Your task to perform on an android device: Open the FNP app and enter delivery information.
Image 0: 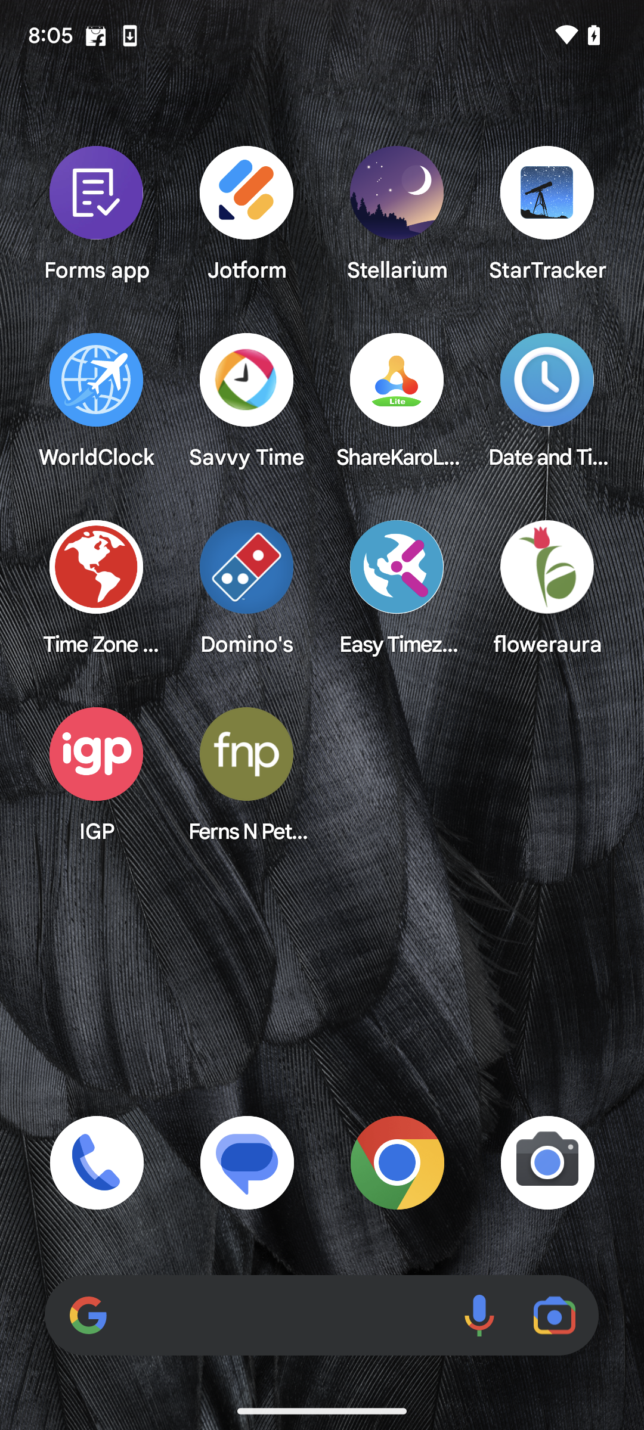
Open the FNP app.
Step 0: open app "Ferns N Petals"
Image 1: 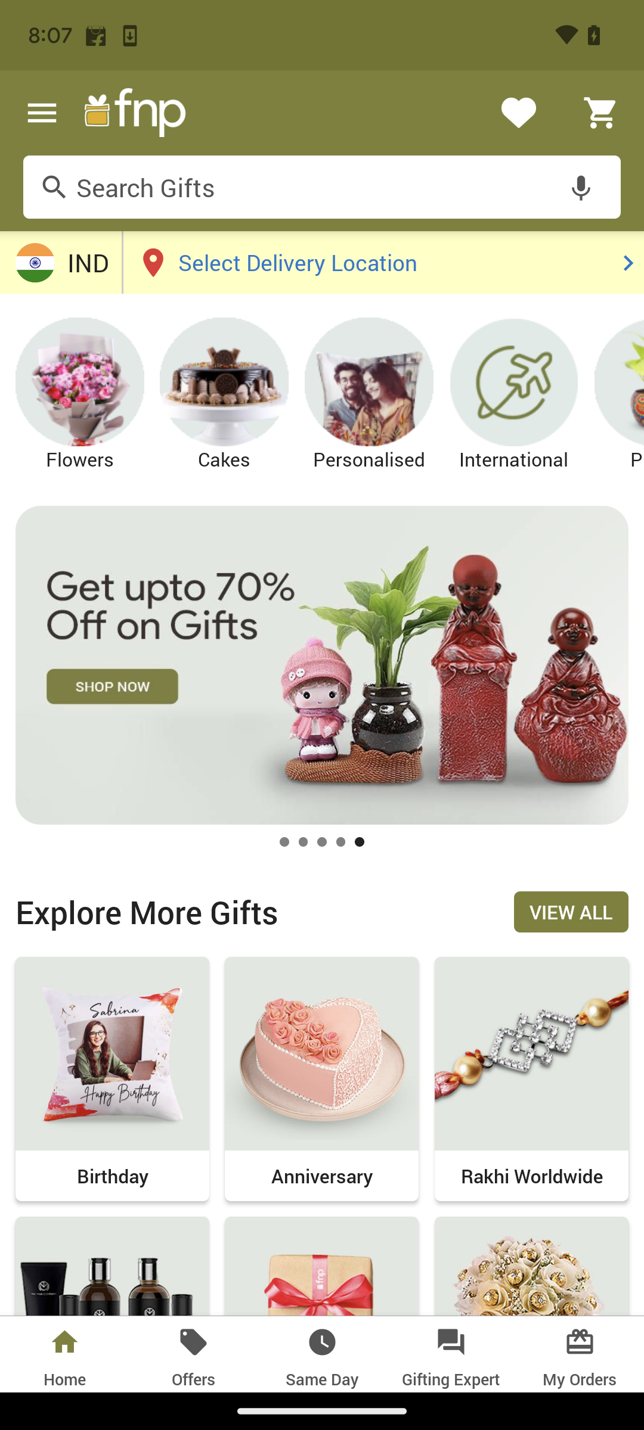
Tap on the roses present at the left bottom corner.
Step 1: wait
Image 2: 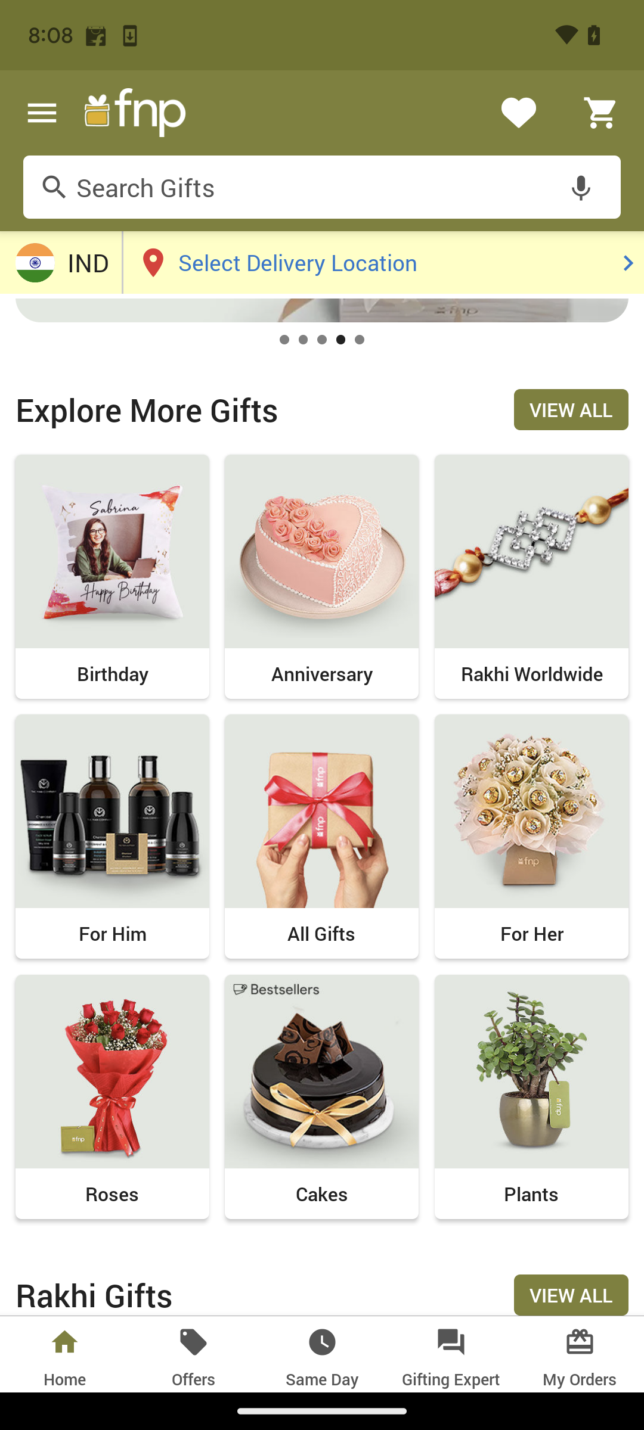
Tap on the roses present at the left bottom corner.
Step 2: click (125, 1052)
Image 3: 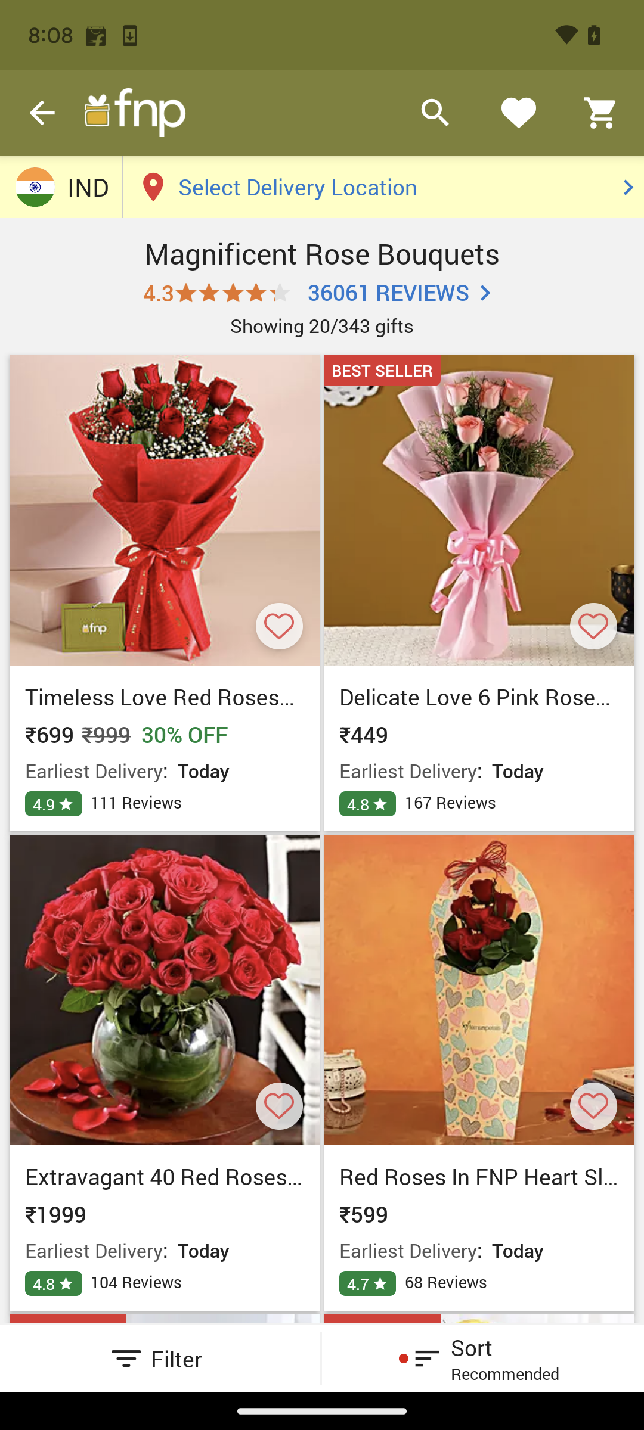
Click on the first flower present on the screen.
Step 3: click (165, 510)
Image 4: 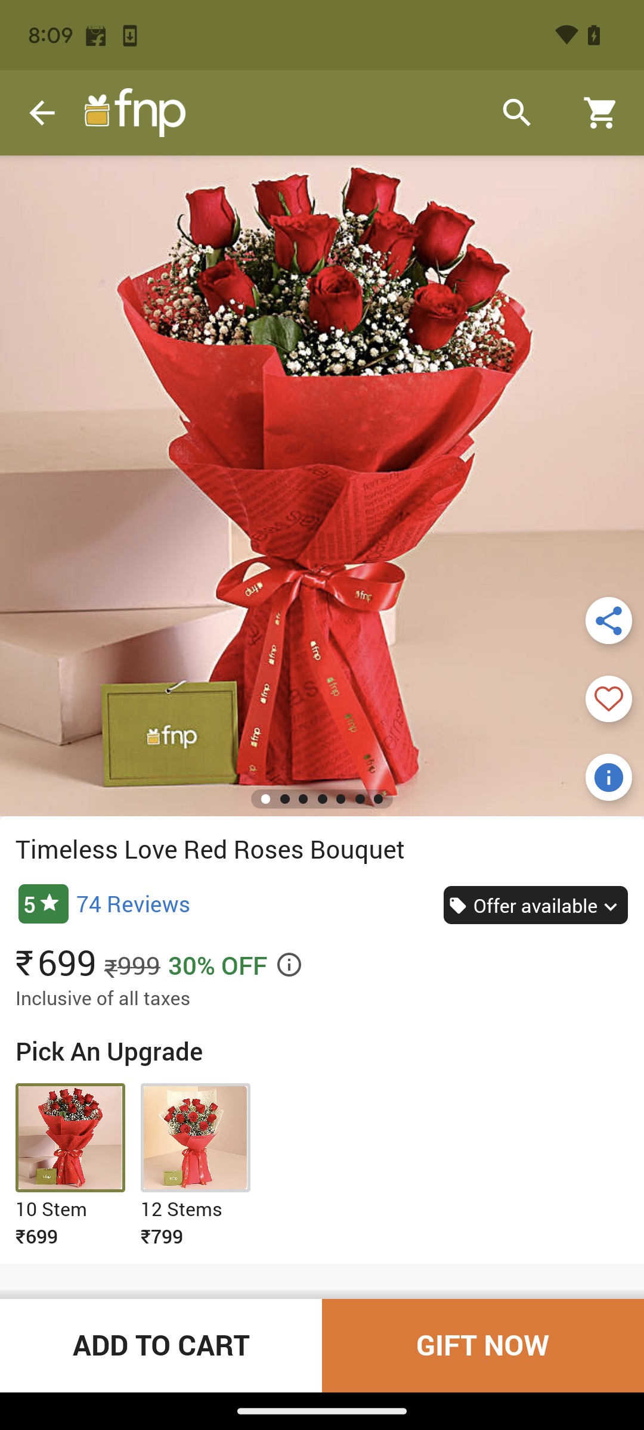
Tap on Add to Cart, present at the left bottom corner of the screen.
Step 4: click (113, 1337)
Image 5: 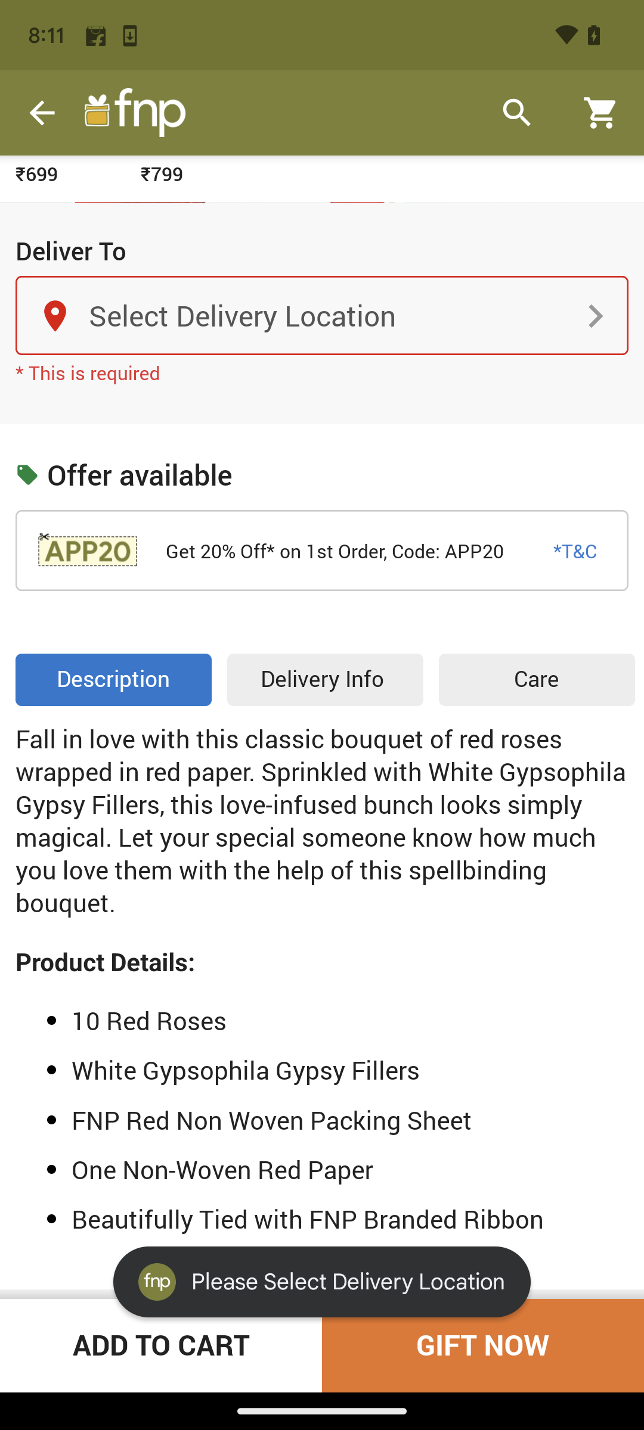
Tap on the delivery location.
Step 5: click (595, 315)
Image 6: 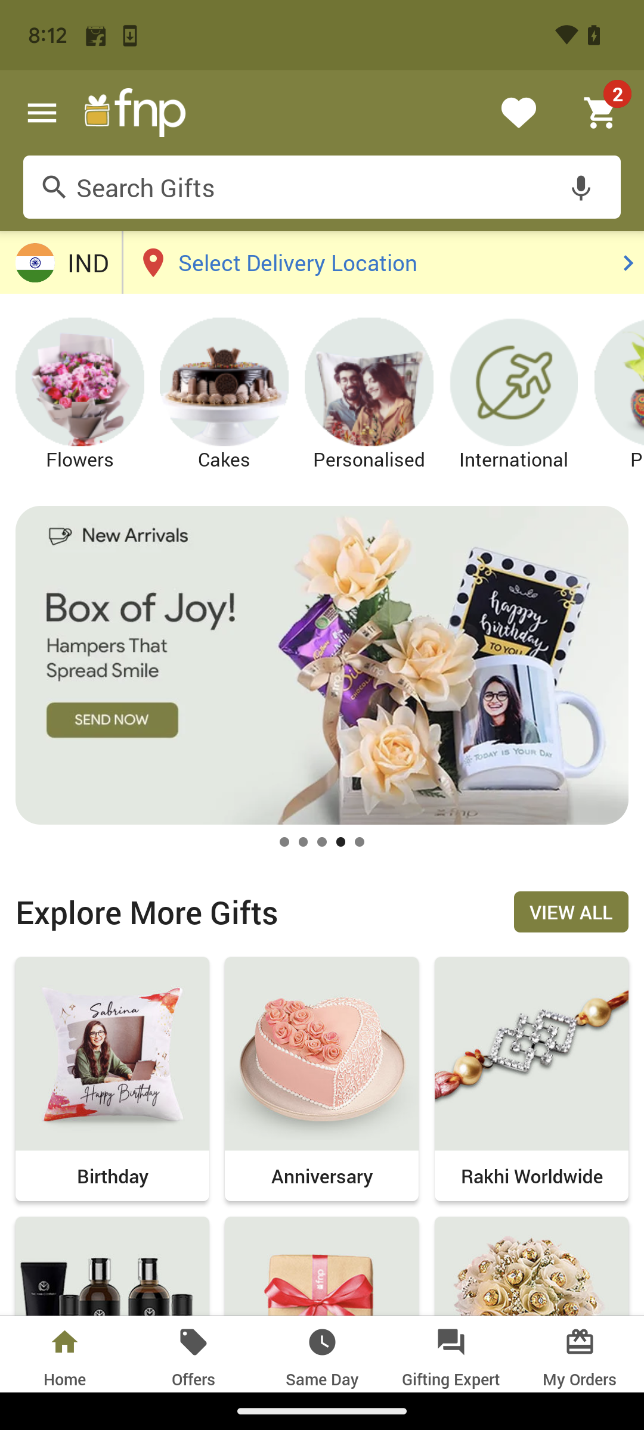
Tap on the delivery location.
Step 6: click (301, 262)
Image 7: 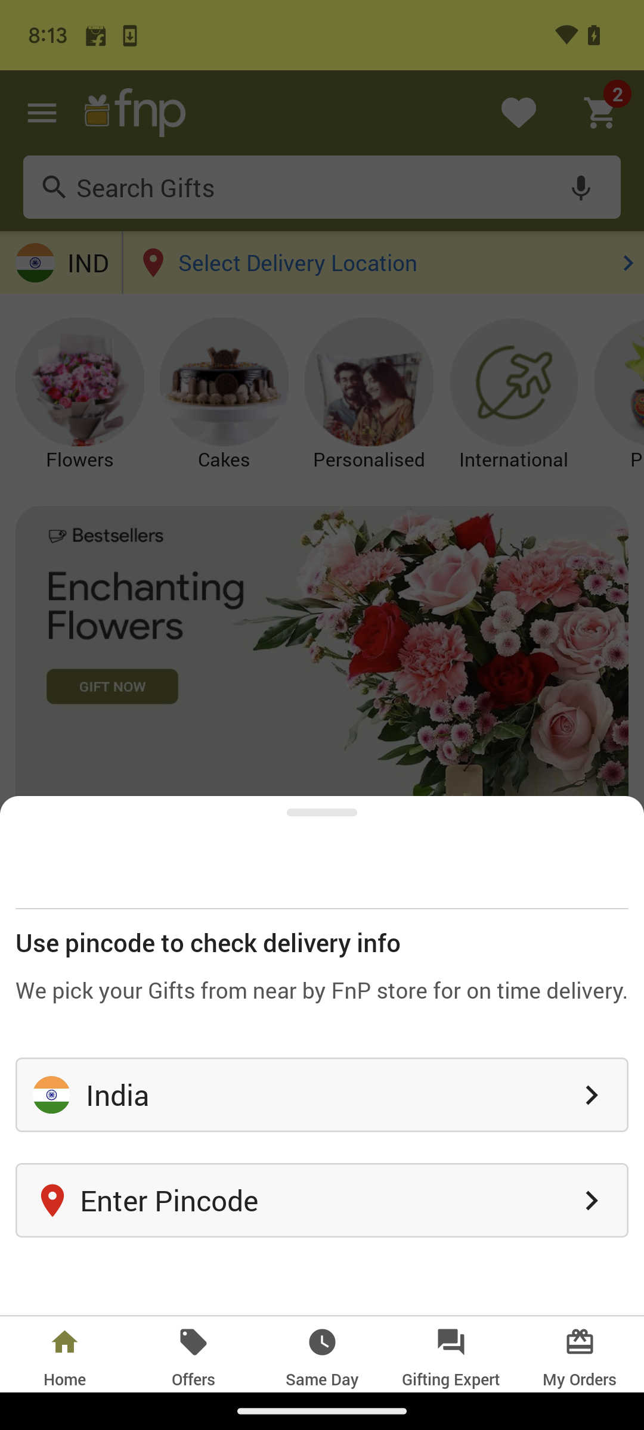
Tap on the enter pincode present at the bottom corner of the screen.
Step 7: click (580, 1199)
Image 8: 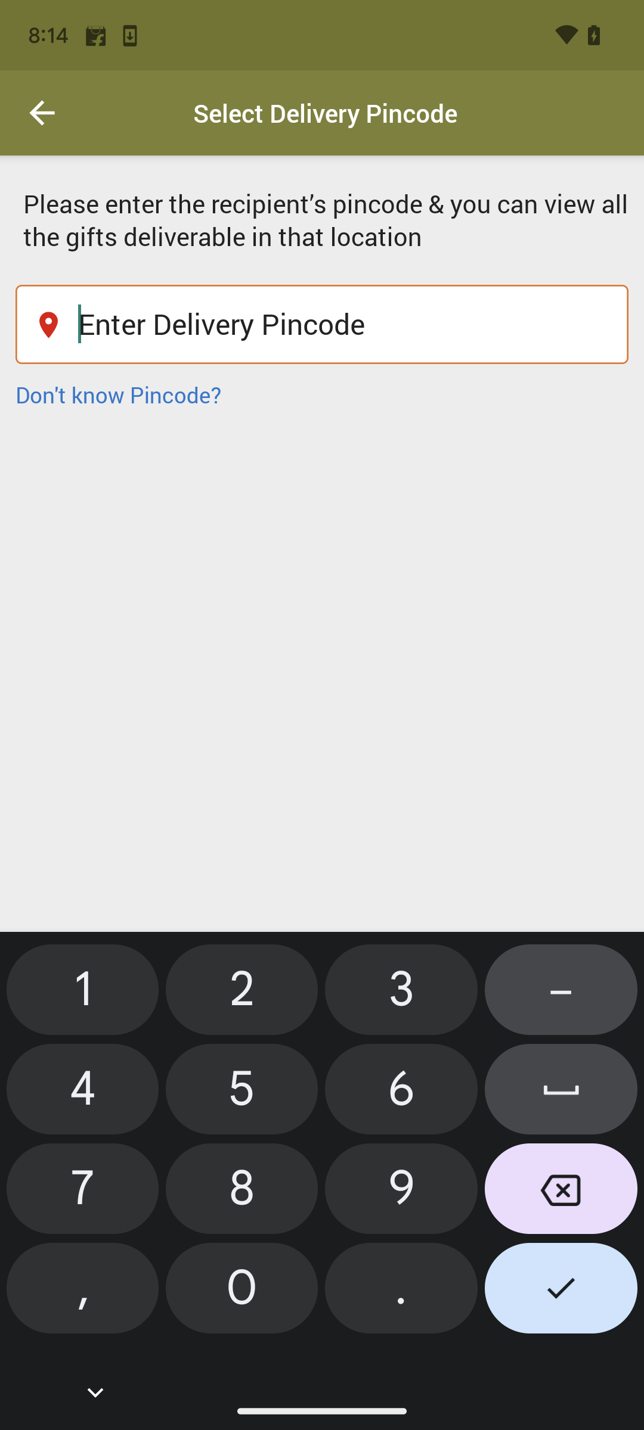
Tap on the enter pincode present at the bottom corner of the screen.
Step 8: type "284003"
Image 9: 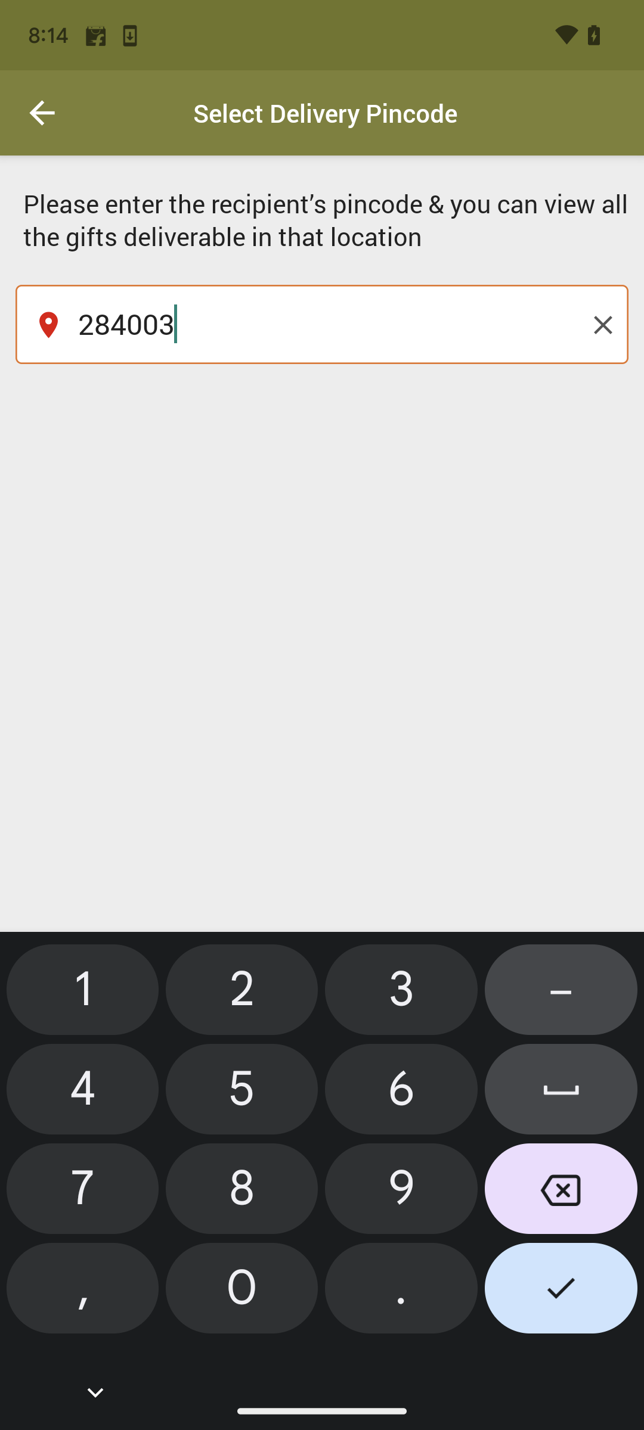
Tap on the enter pincode present at the bottom corner of the screen.
Step 9: click (561, 1292)
Image 10: 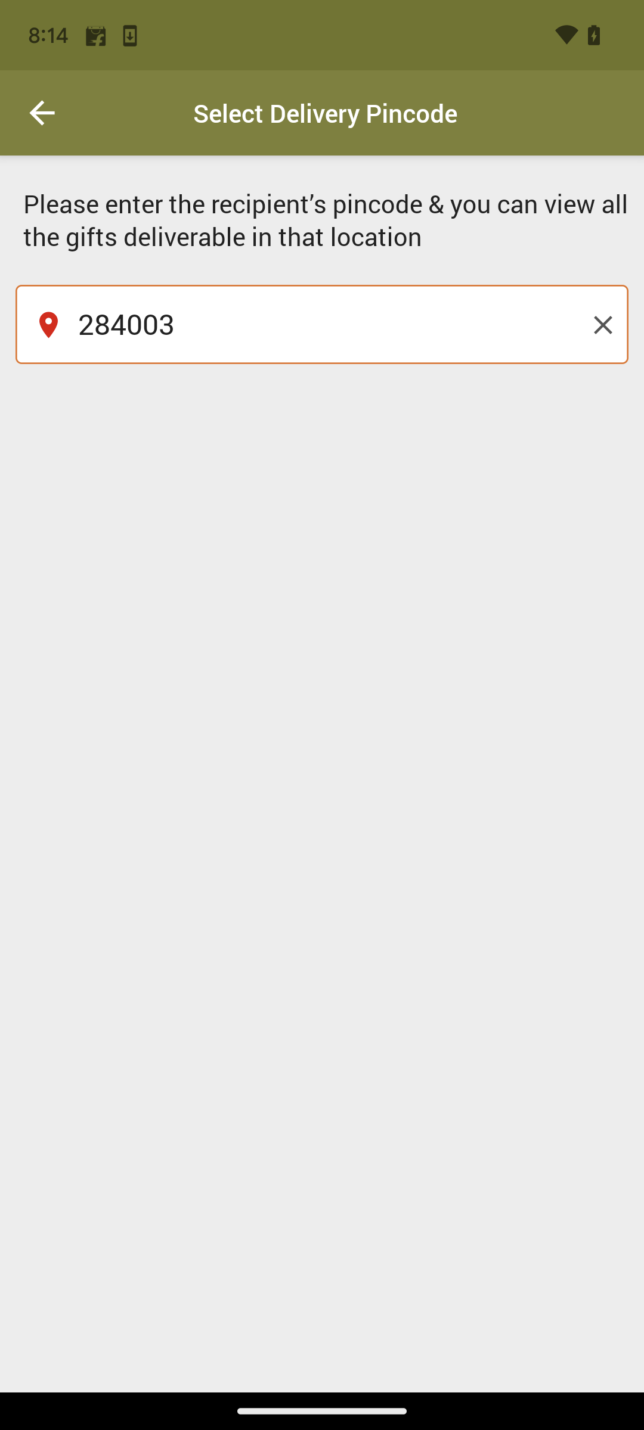
Tap on the enter pincode present at the bottom corner of the screen.
Step 10: click (561, 1288)
Image 11: 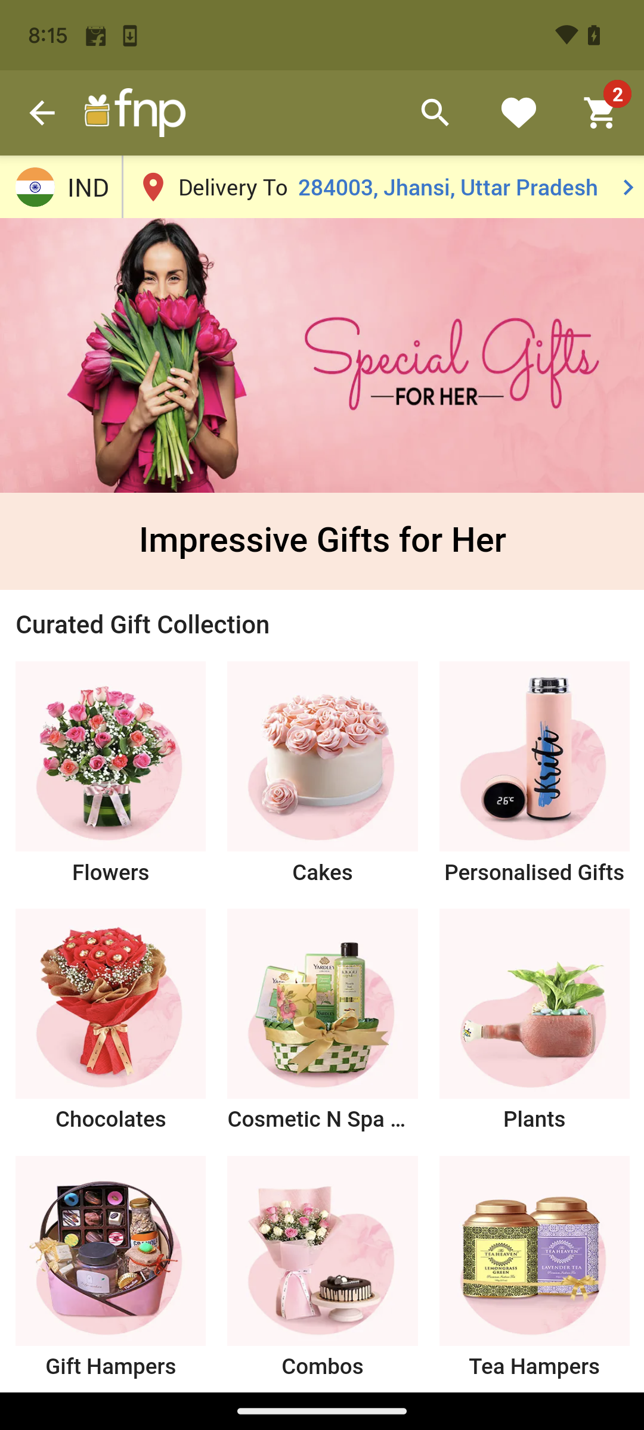
Tap on the enter pincode present at the bottom corner of the screen.
Step 11: click (615, 186)